Your task to perform on an android device: I want to edit the reminder that was created by me to remind me of an event.
Image 0: 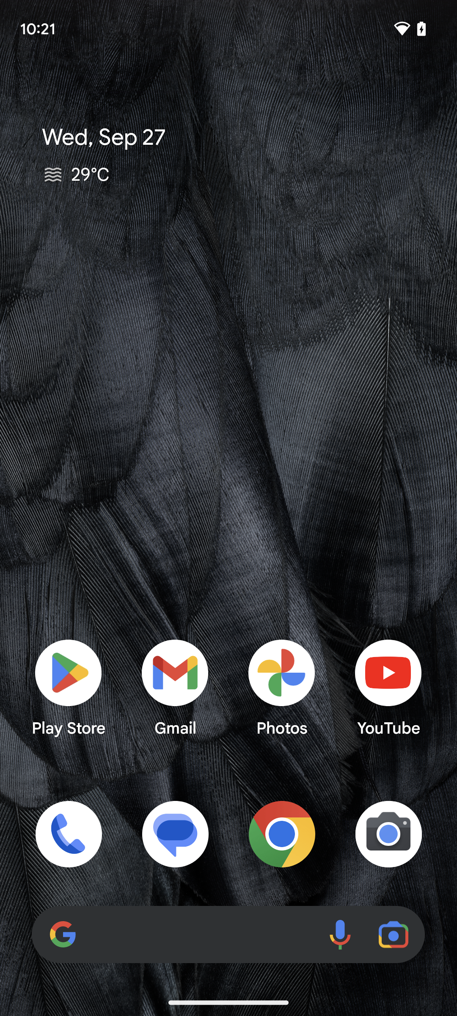
Step 0: open app "Reminder"
Image 2: 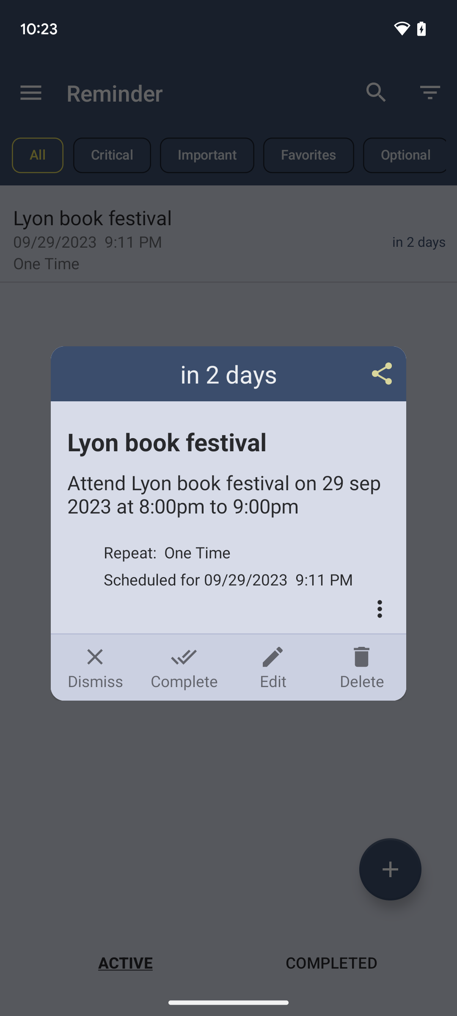
Tap on the reminder present on the screen.
Step 2: click (95, 667)
Image 3: 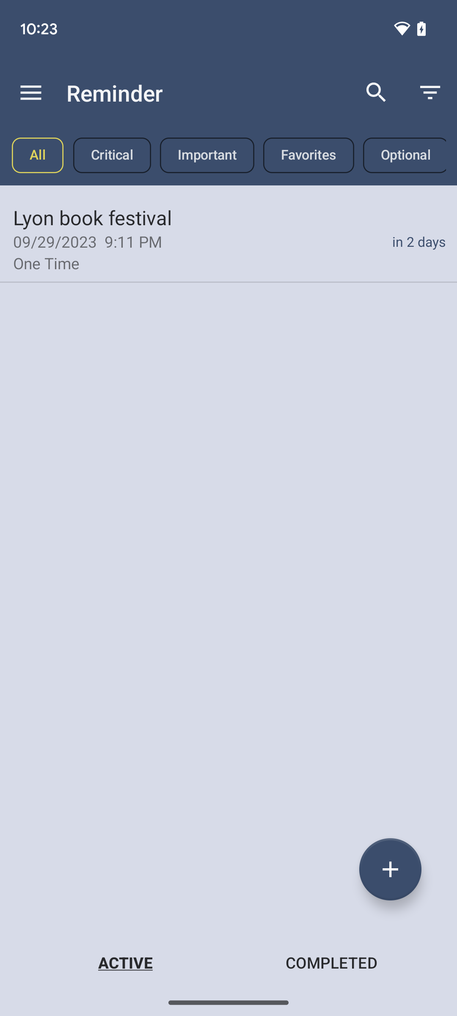
Tap on the reminder present on the screen.
Step 3: click (88, 217)
Image 4: 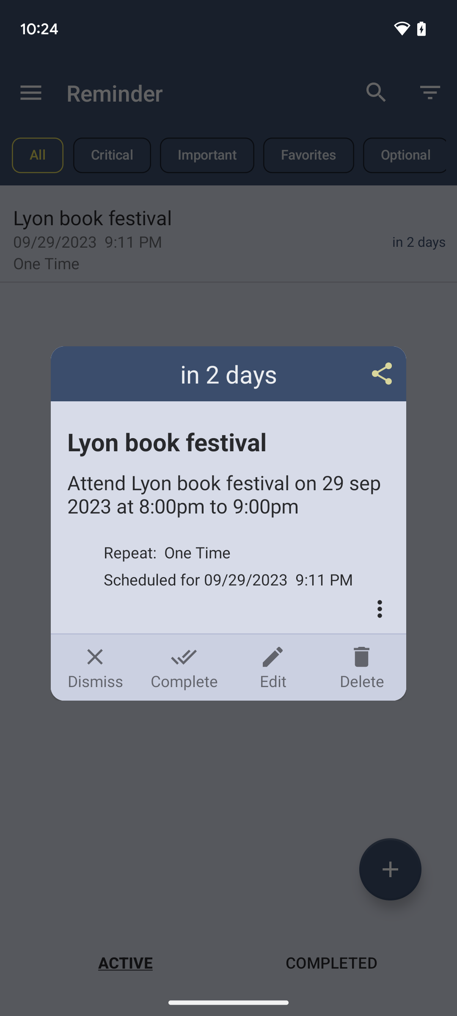
Tap on the reminder present on the screen.
Step 4: click (273, 667)
Image 5: 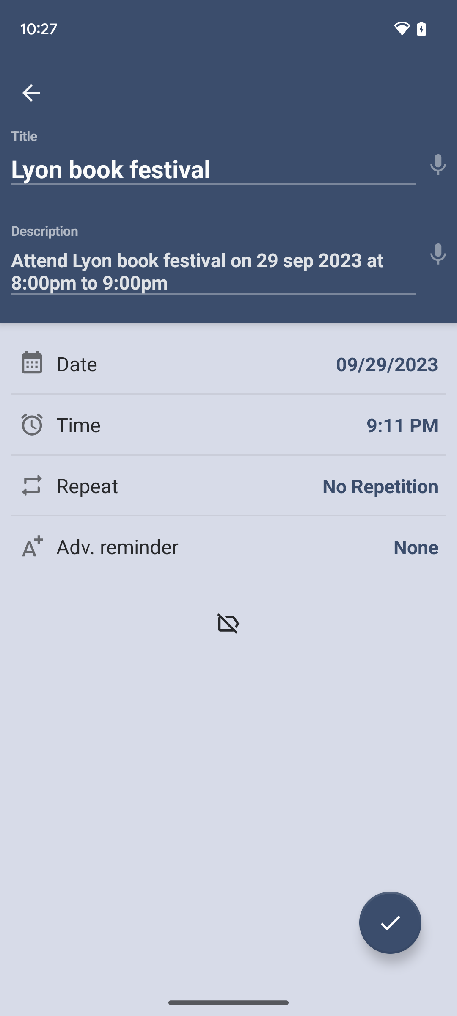
Tap on the description present on the screen.
Step 5: click (213, 265)
Image 6: 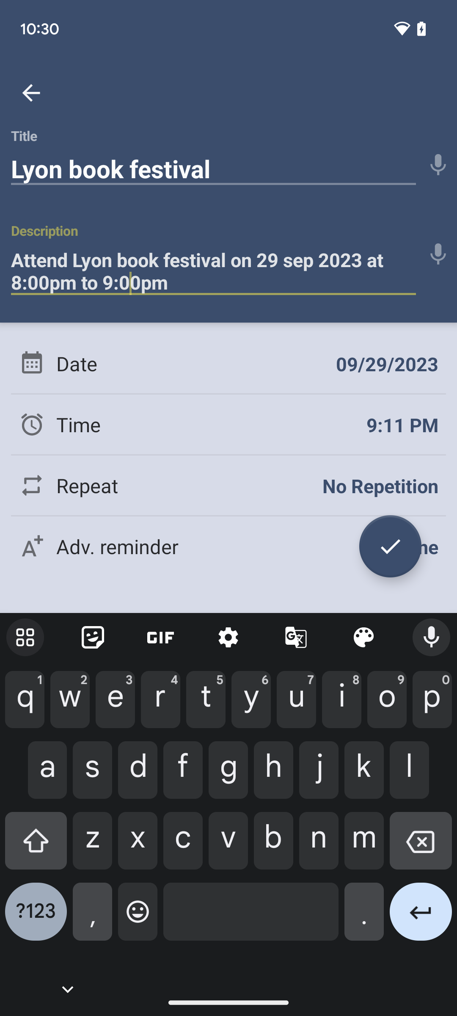
Tap on the description present on the screen.
Step 6: click (390, 546)